Your task to perform on an android device: I want to search for the text "curious" on the current page .
Image 0: 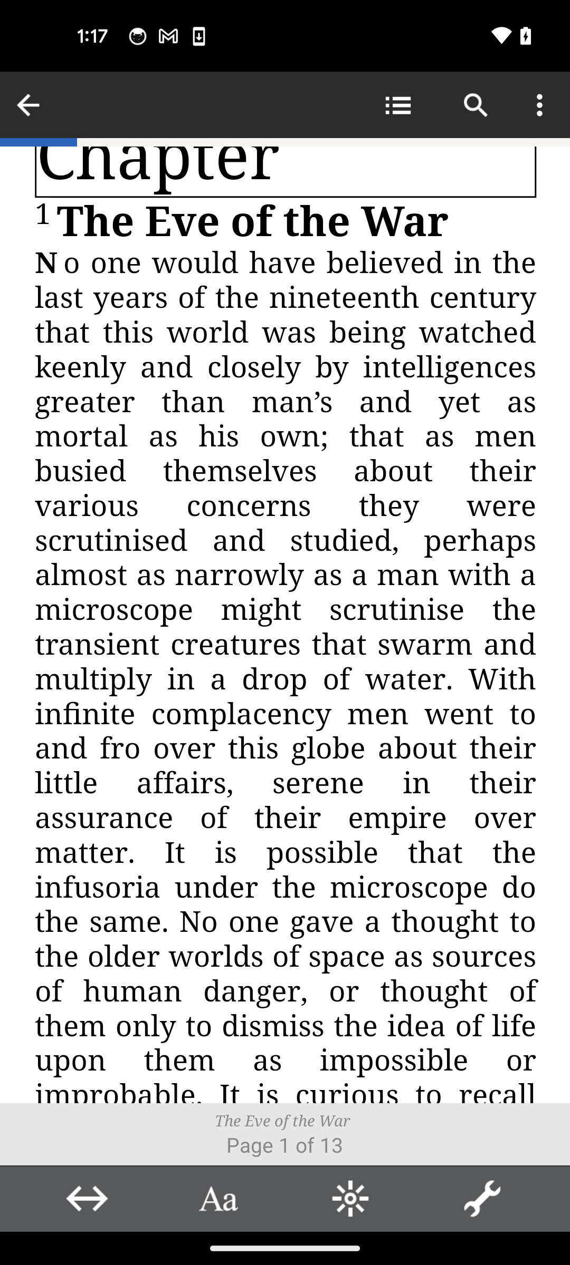
Tap on the search icon at the top of the screen
Step 0: click (476, 105)
Image 1: 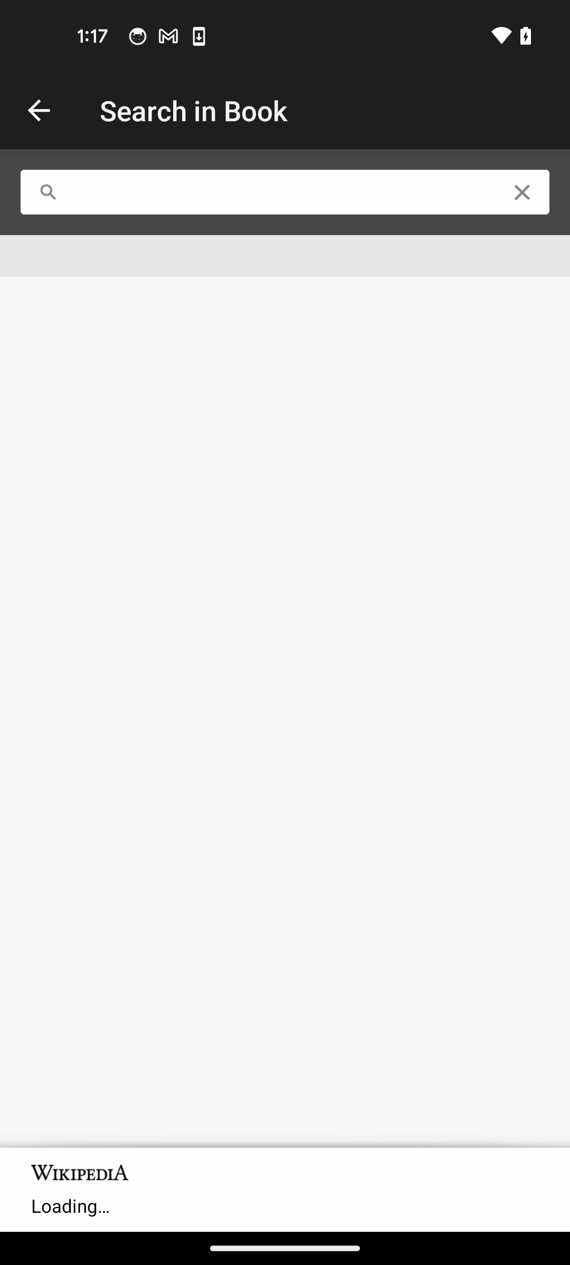
Search for the curious text
Step 1: type "curious"
Image 2: 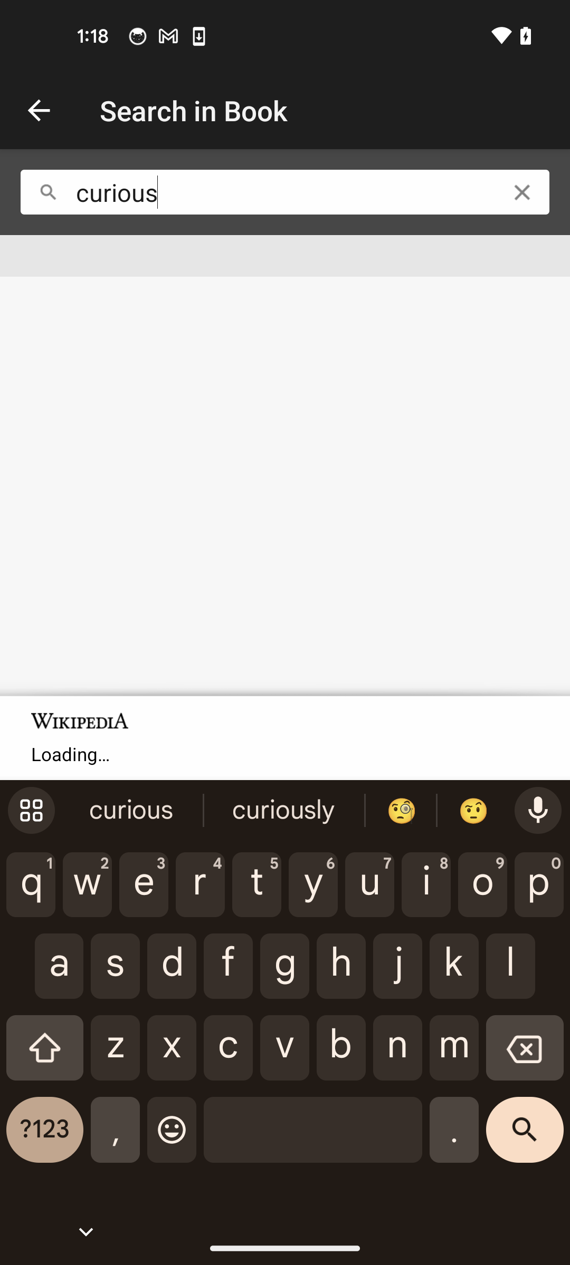
Tap on the search button at the bottom right corner of the screen
Step 2: click (525, 1137)